Your task to perform on an android device: Go to Google Maps and find directions to Brighton Beach for this Saturday and save the address as Escape de ville
Image 0: 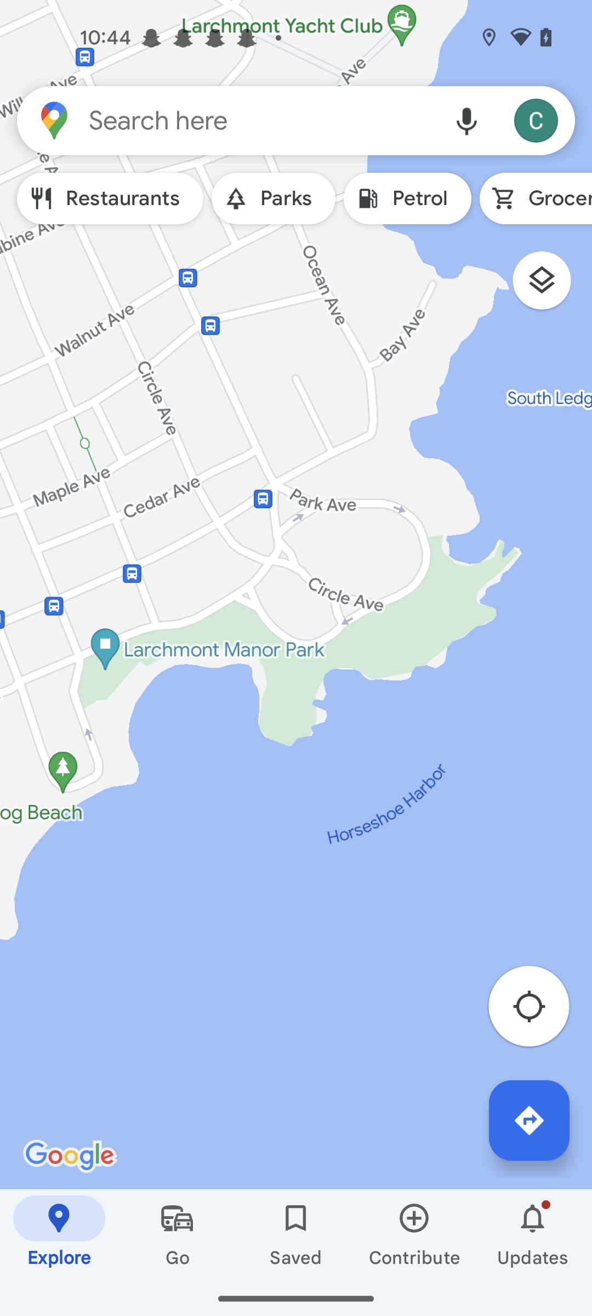
Click on the search icon at the top of the screen 
Step 0: click (260, 120)
Image 1: 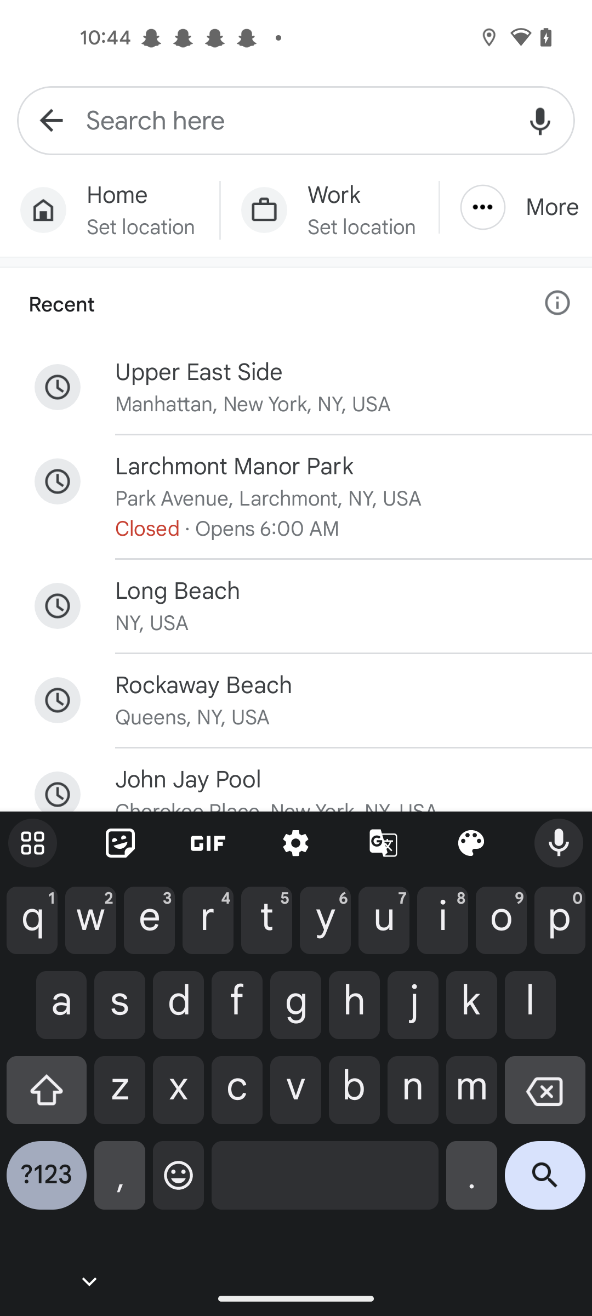
Enter a location as Brighton Beach
Step 1: type "Brighton Beach"
Image 2: 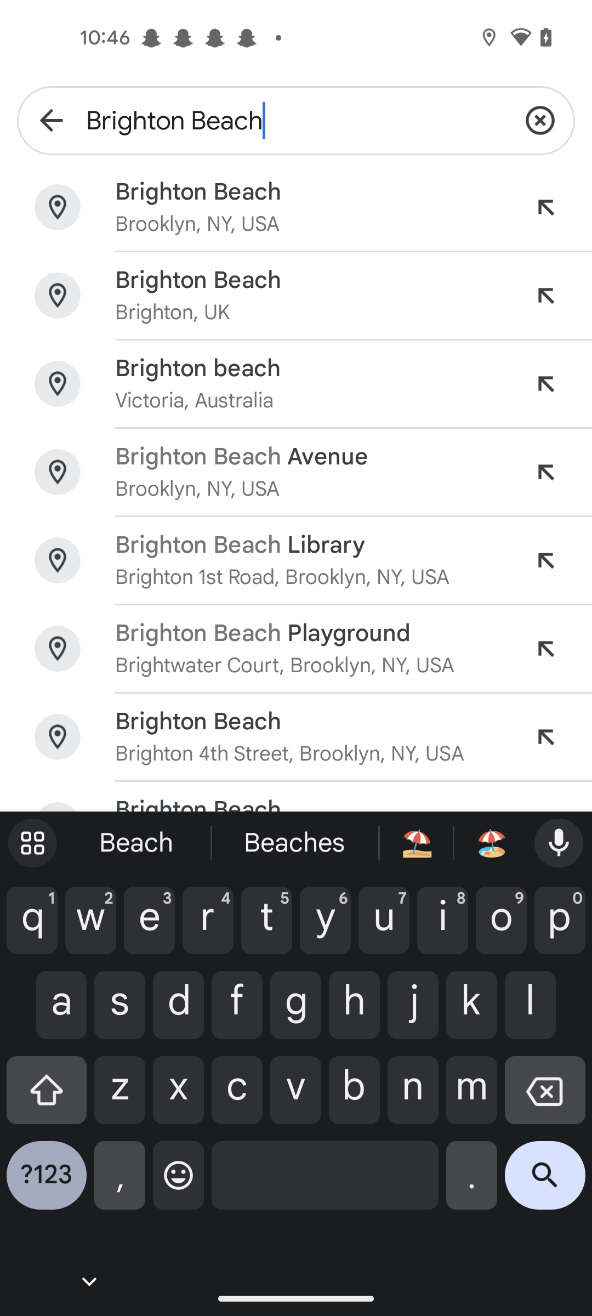
Click on the first result of the screen 
Step 2: click (310, 192)
Image 3: 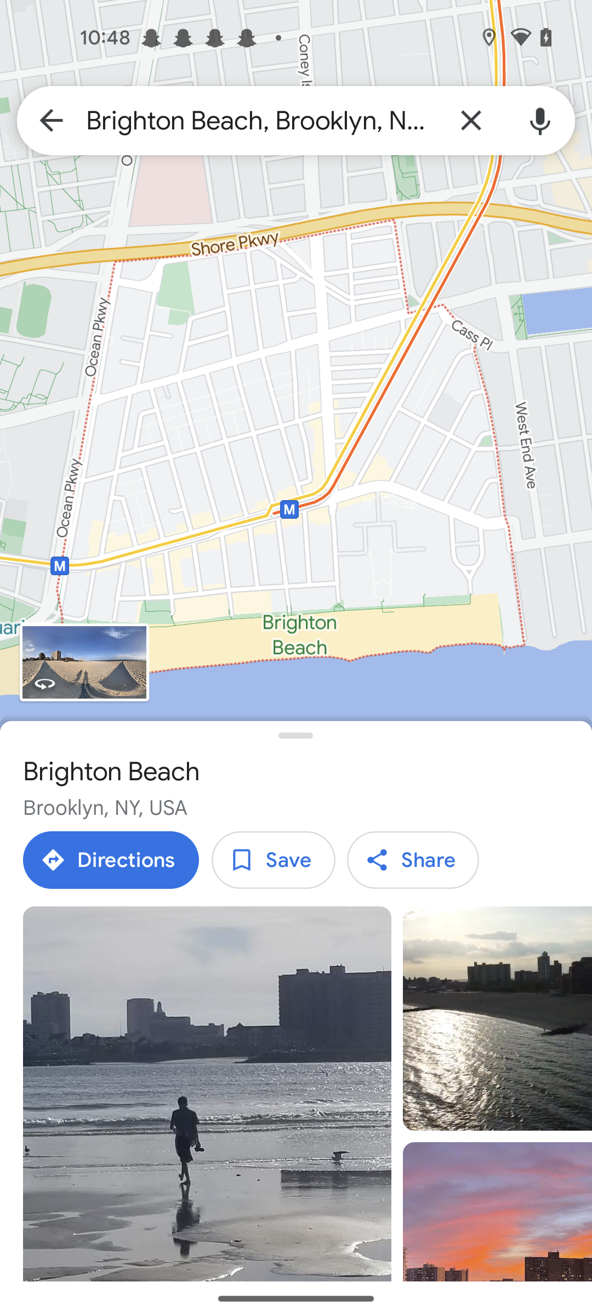
Click on the save tab 
Step 3: click (274, 860)
Image 4: 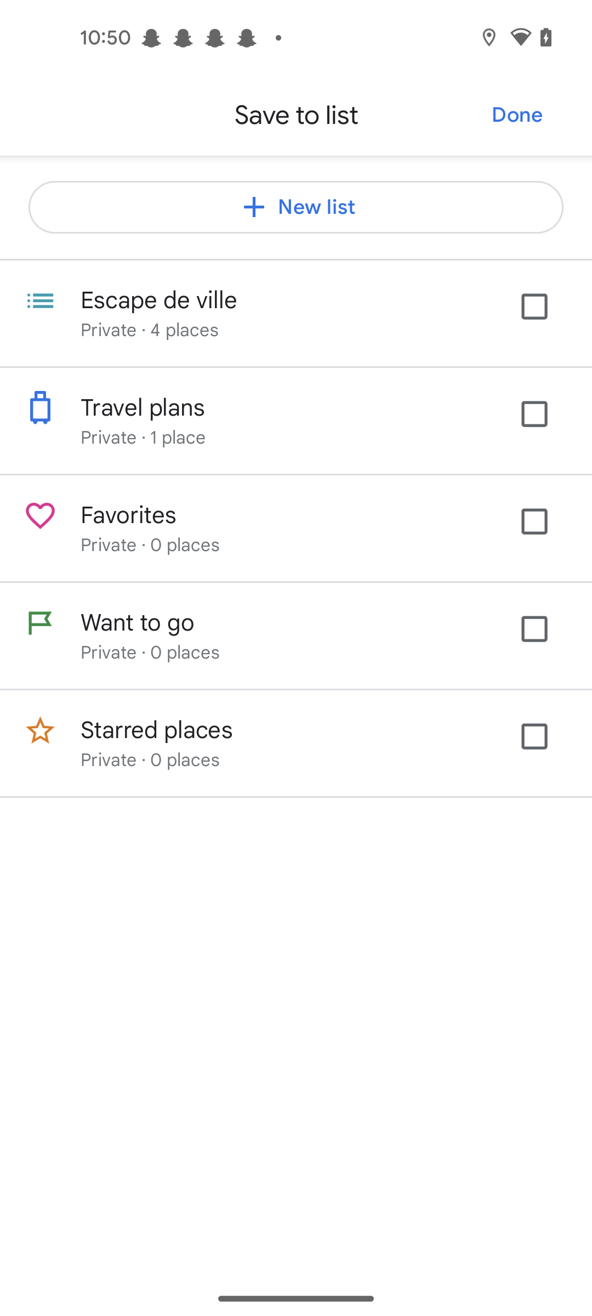
Click on the Escape de ville option 
Step 4: click (545, 318)
Image 6: 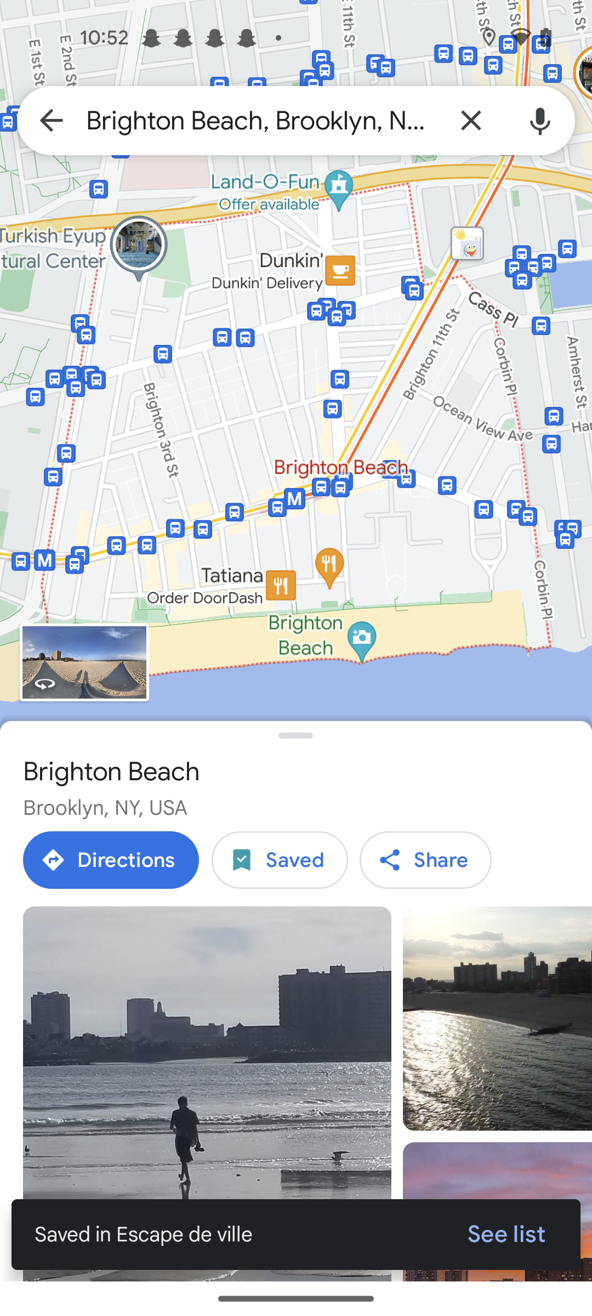
Click on the Directions tab 
Step 6: click (111, 860)
Image 7: 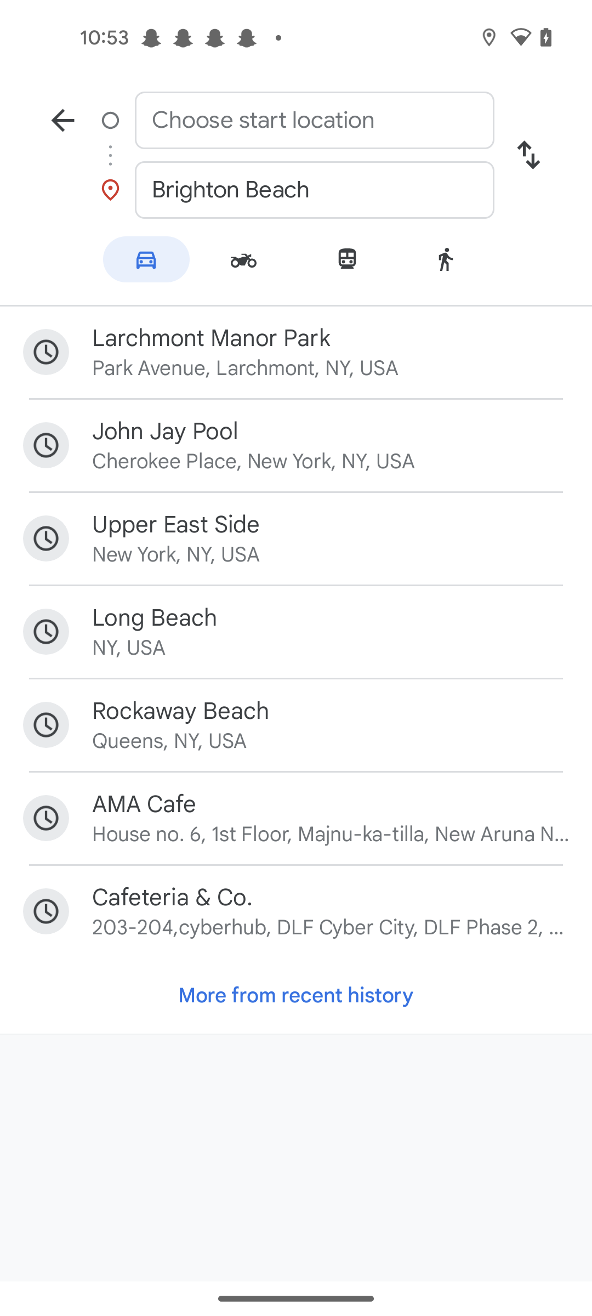
Click on the choose start location tab
Step 7: click (314, 120)
Image 8: 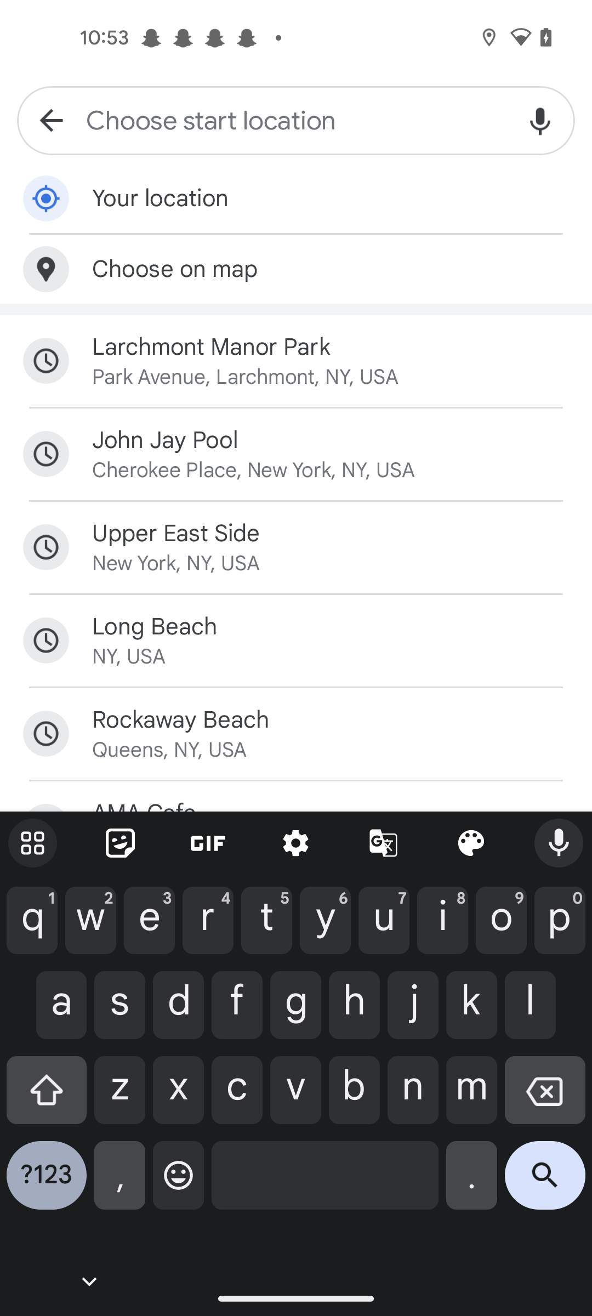
Enter a location as Upper East Side, New York
Step 8: type "Upper East Side"
Image 9: 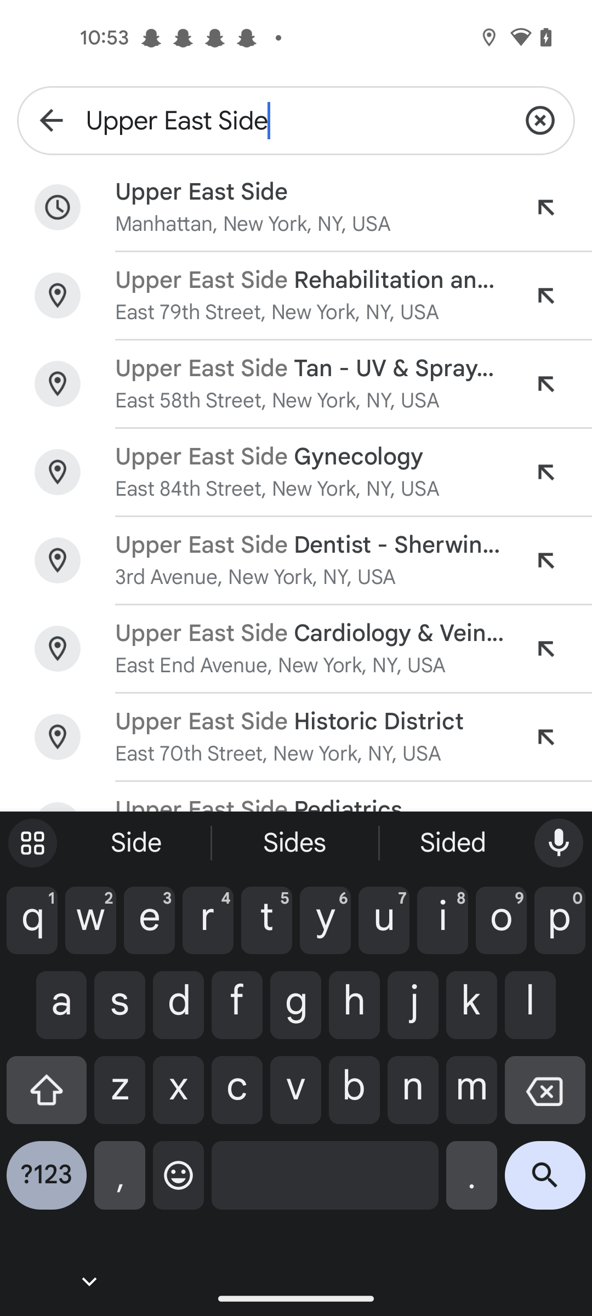
Click on the first result of the screen 
Step 9: click (310, 192)
Image 10: 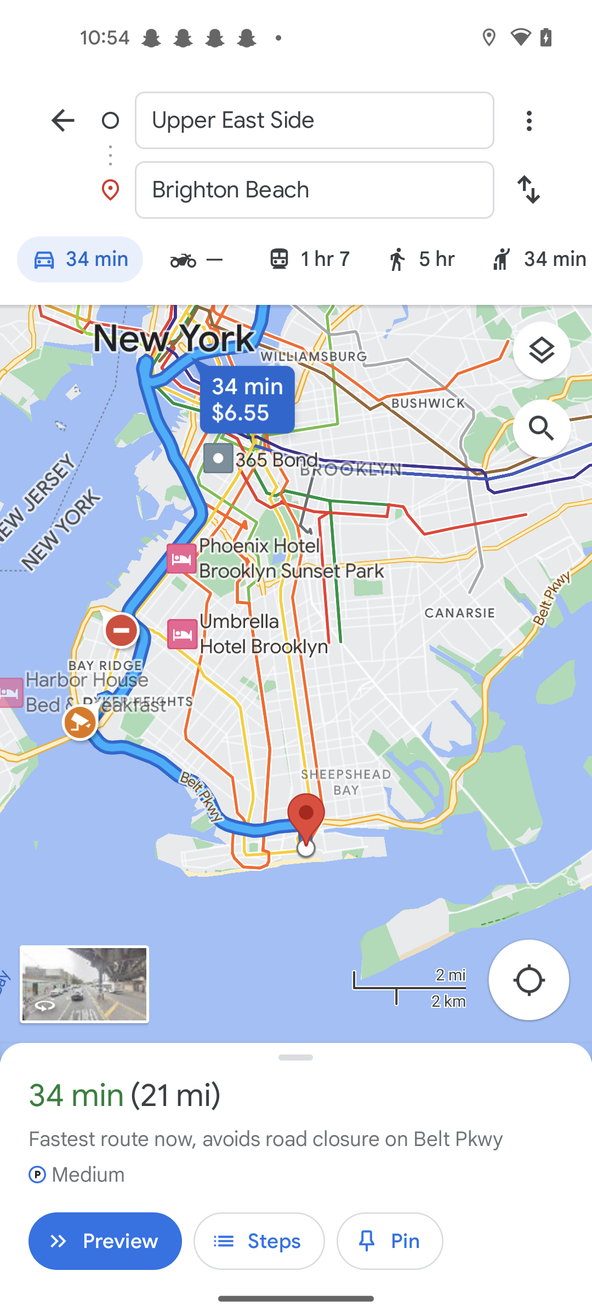
Click on the three dots at the right corner of the screen 
Step 10: click (528, 120)
Image 11: 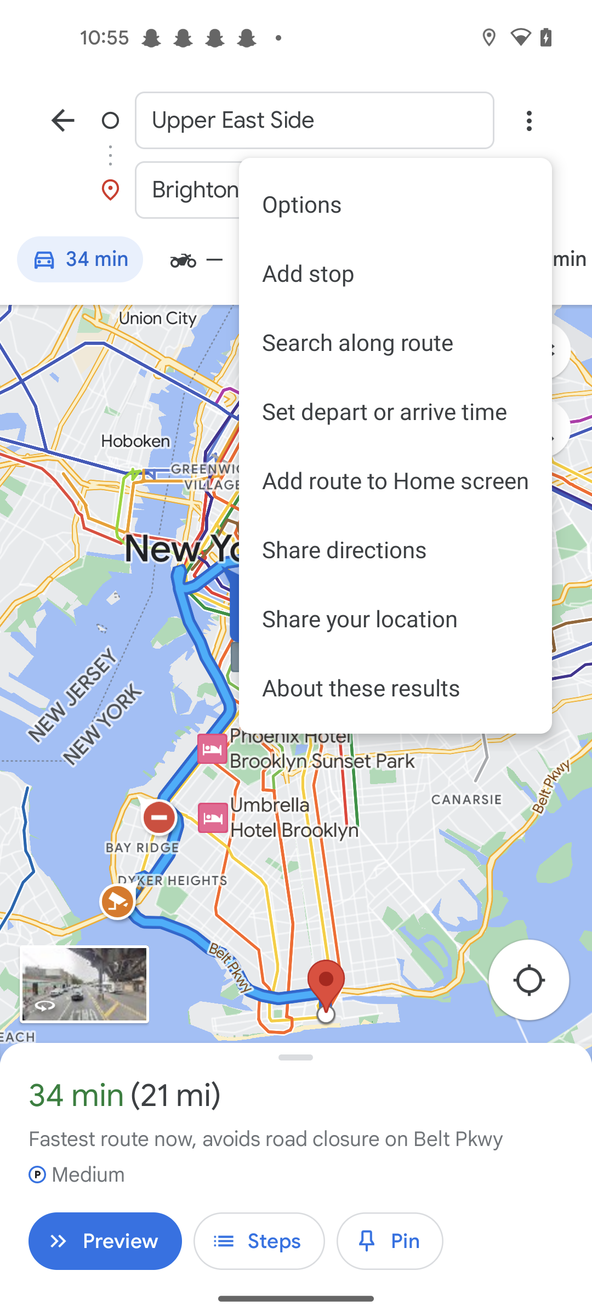
Click on the Set depart or arrive time option 
Step 11: click (395, 411)
Image 13: 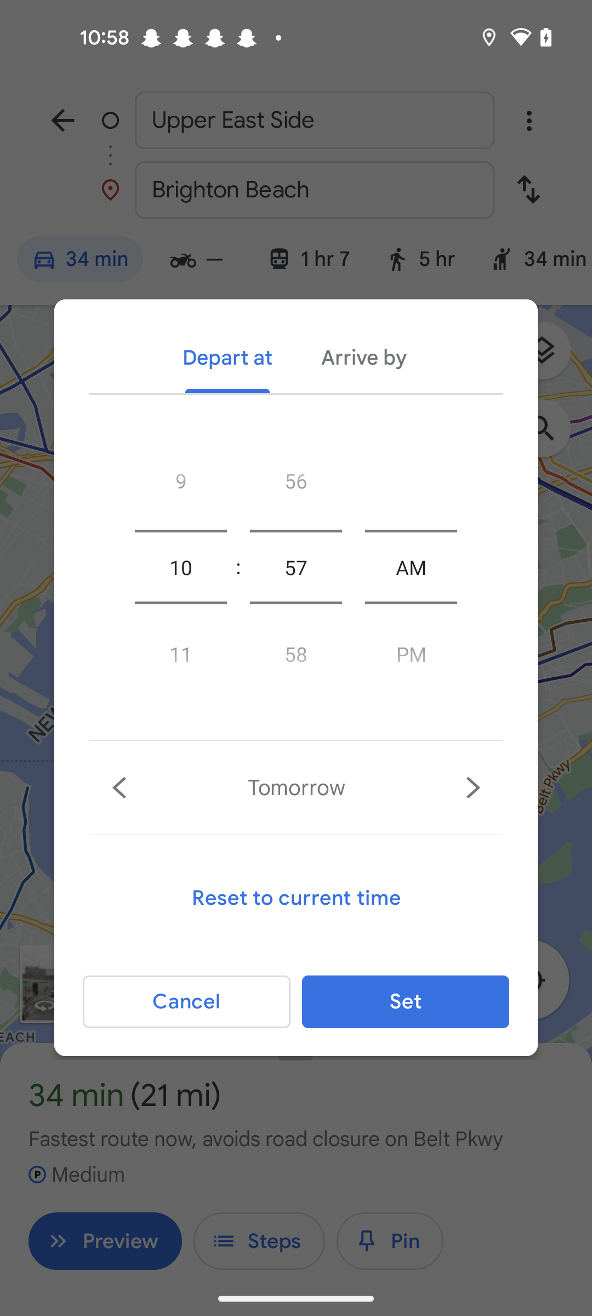
Click on the v fordward icon for set saturday 
Step 13: click (469, 787)
Image 14: 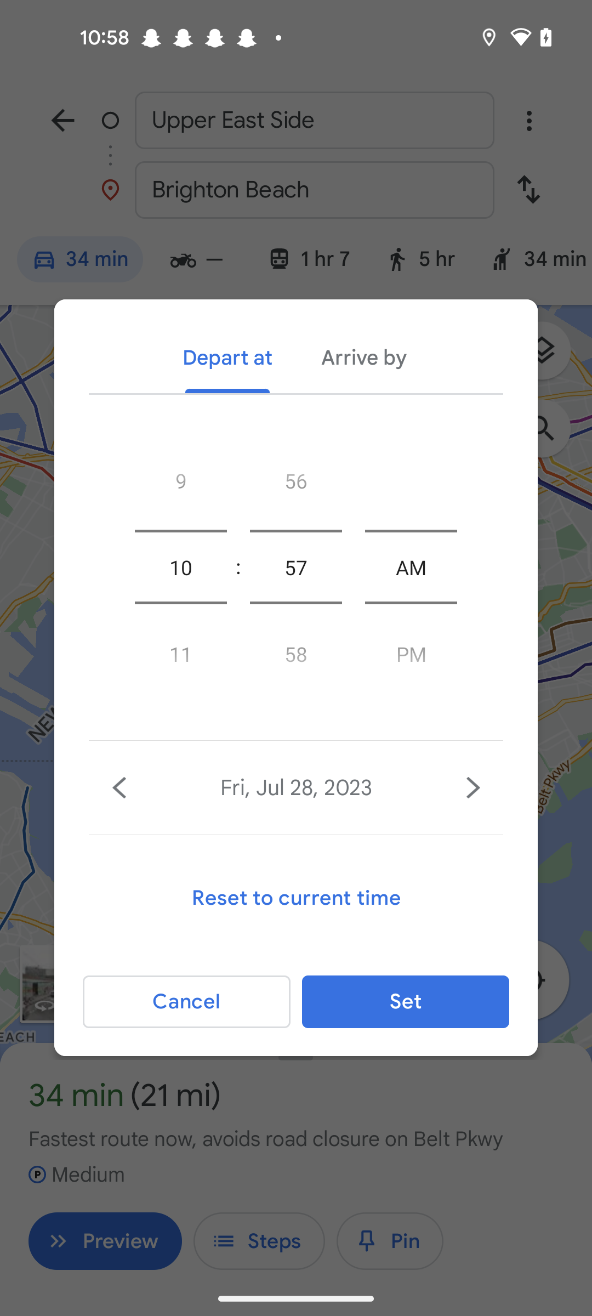
Click on the v fordward icon for set saturday 
Step 14: click (469, 787)
Image 15: 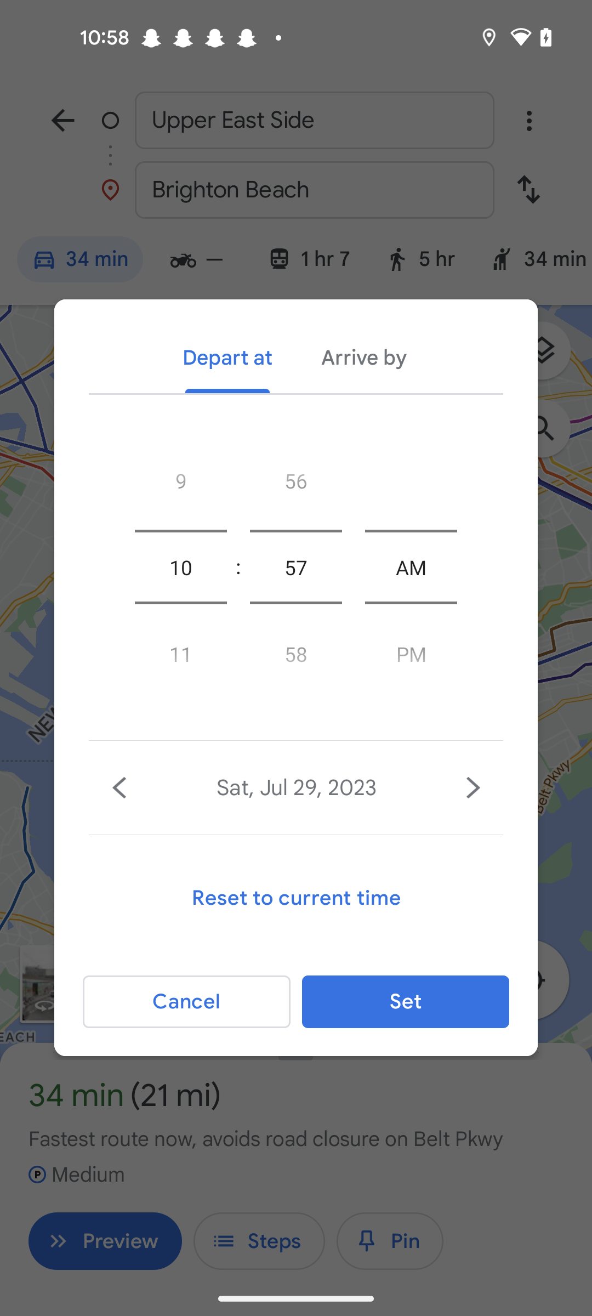
Click on the set button of the screen 
Step 15: click (406, 1002)